Your task to perform on an android device: I would like to purchase a new pair of tennis shoes for my hubby because his current ones are becoming damaged.Use the ebay app to find men's K Swiss tennis shoes.
Image 1: 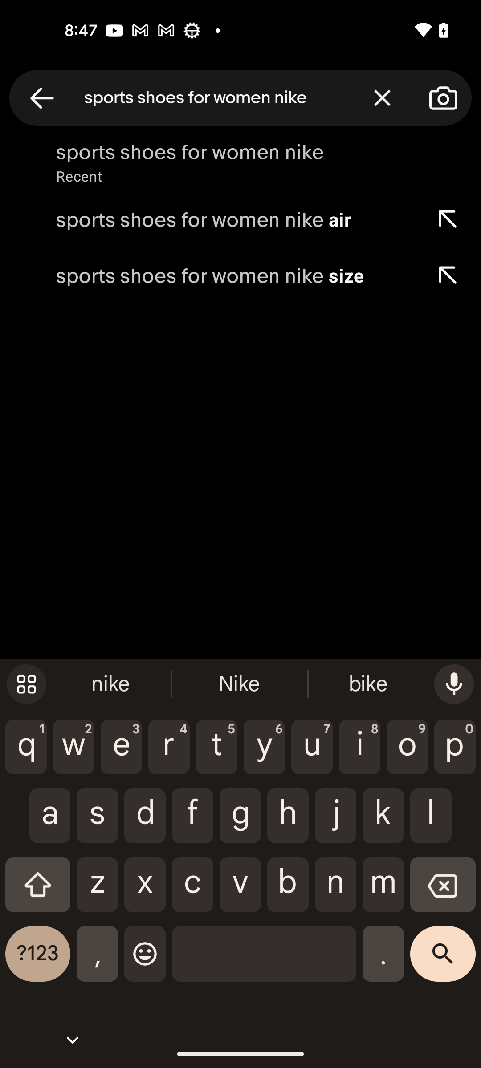
Tap on the cross icon to clear the search bar
Step 1: click (382, 97)
Image 2: 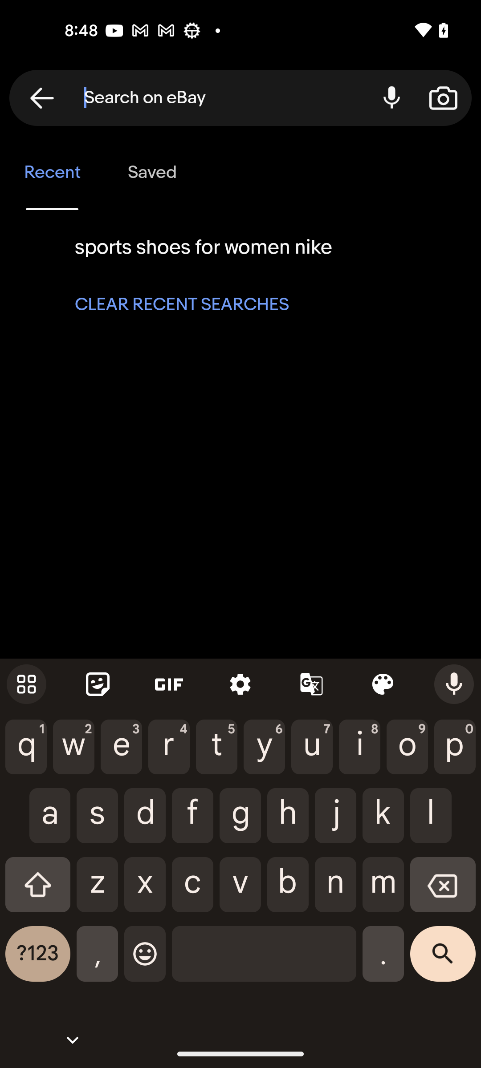
Search the K Swiss tennis shoes for men
Step 2: type "men´s K Swiss tennis shoes "
Image 3: 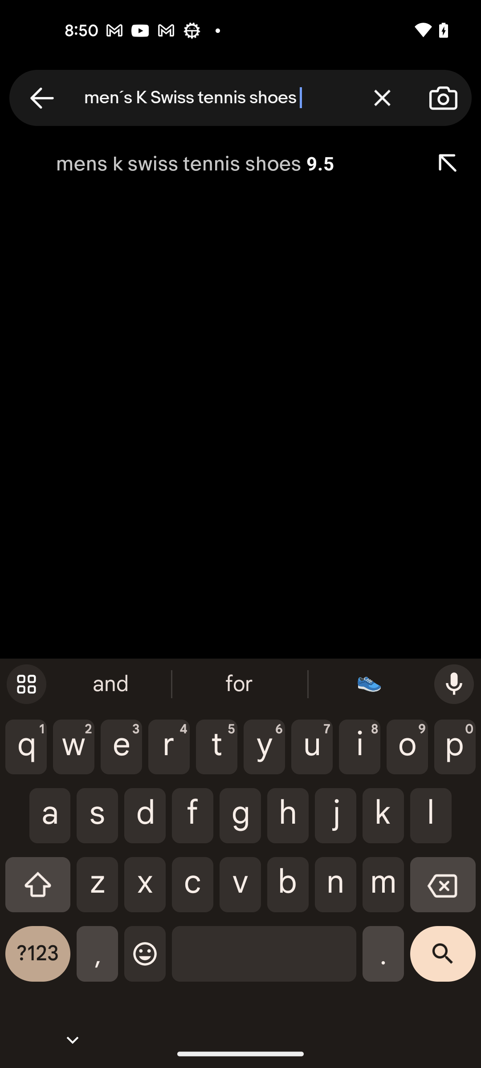
Tap on the search button at the bottom right corner of the screen
Step 3: click (443, 960)